Your task to perform on an android device: Open Google Recorder app, Rename the Wednesday at 3:29 PM recording title to My voice
Image 0: 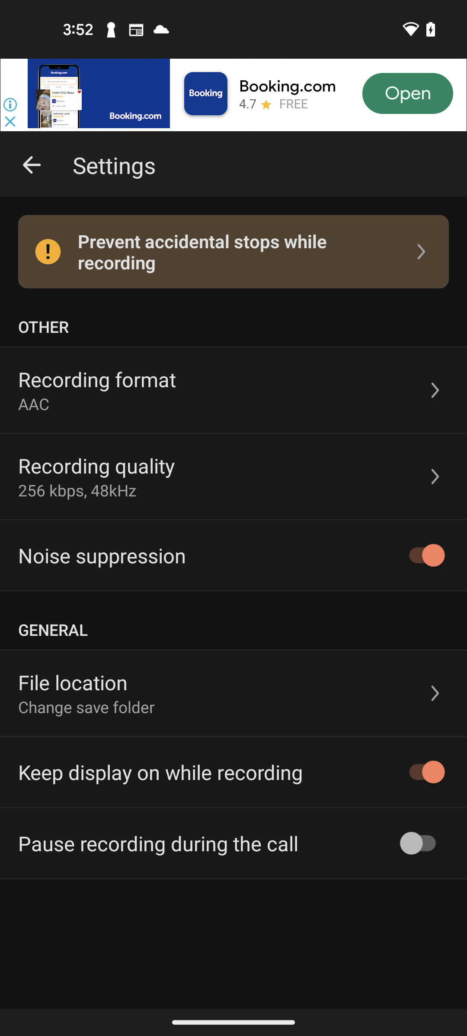
Open Google Recorder app
Step 0: open app "Recorder"
Image 1: 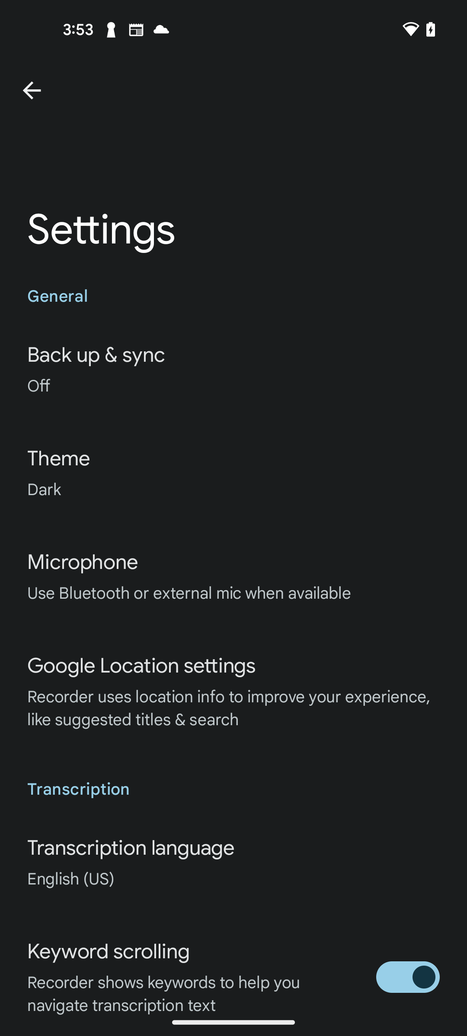
Go back to previous page
Step 1: press back button
Image 2: 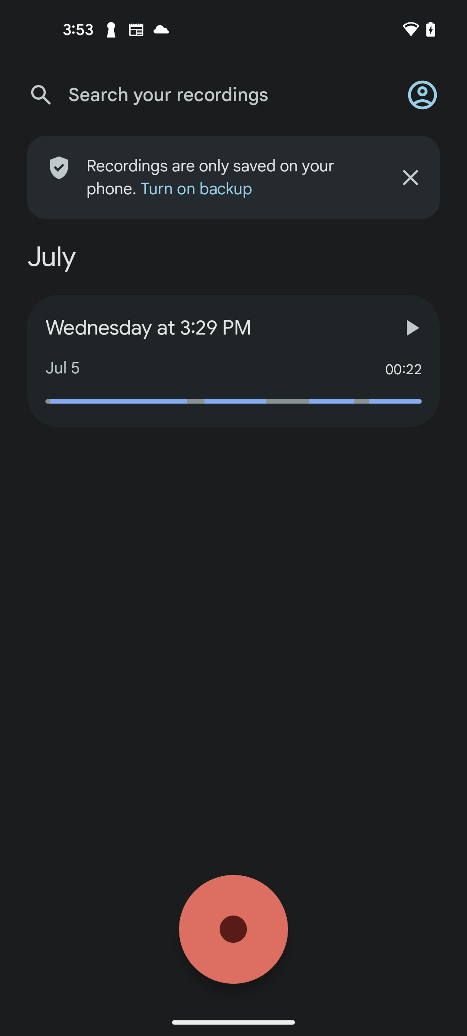
Click on the Wednesday at 3:29 PM recording
Step 2: click (215, 328)
Image 3: 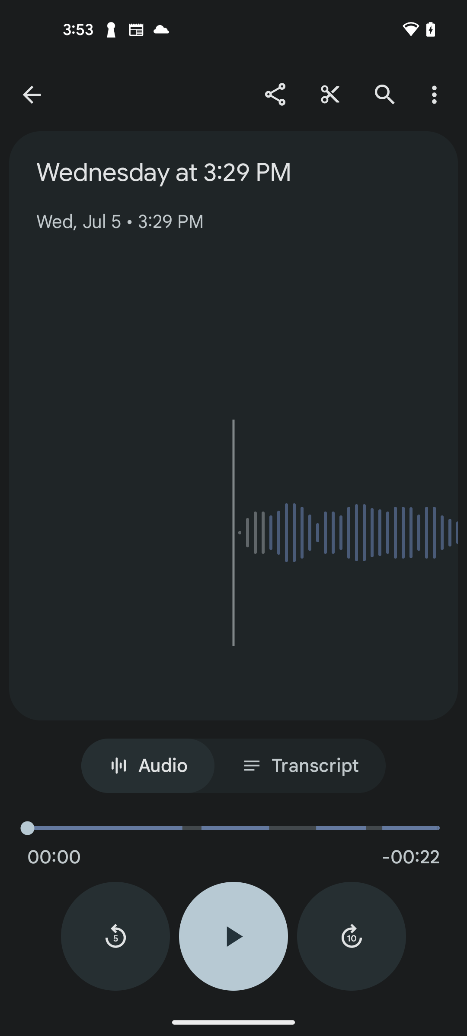
Click on the Recording title
Step 3: click (233, 181)
Image 4: 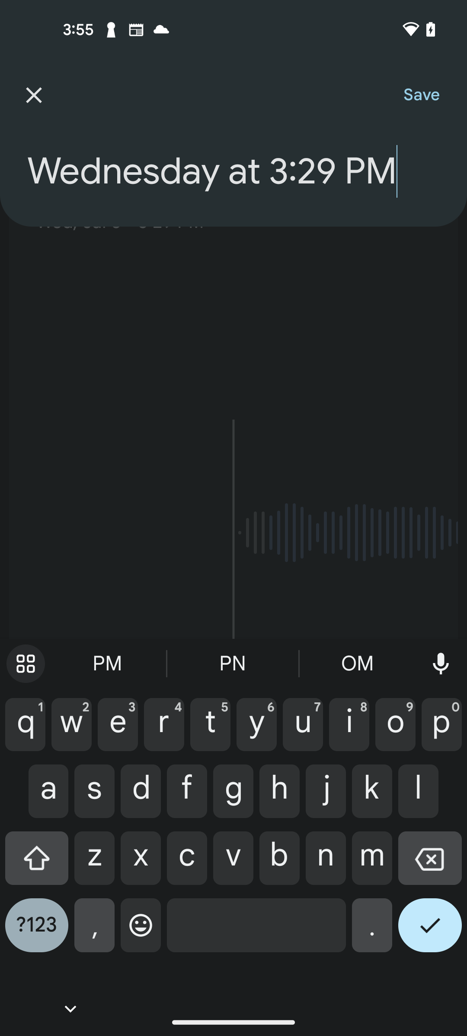
Click on the back button to remove current title
Step 4: click (411, 857)
Image 5: 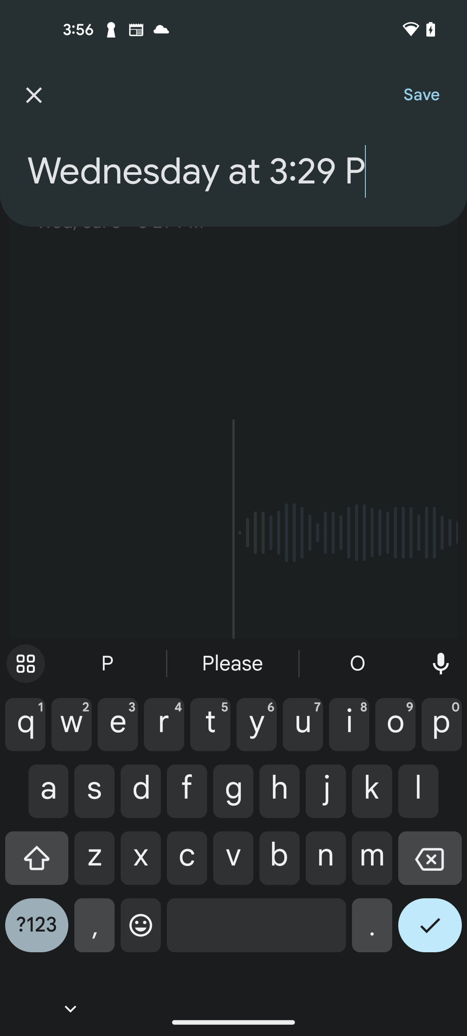
Click on the back button to remove current title
Step 5: click (411, 857)
Image 6: 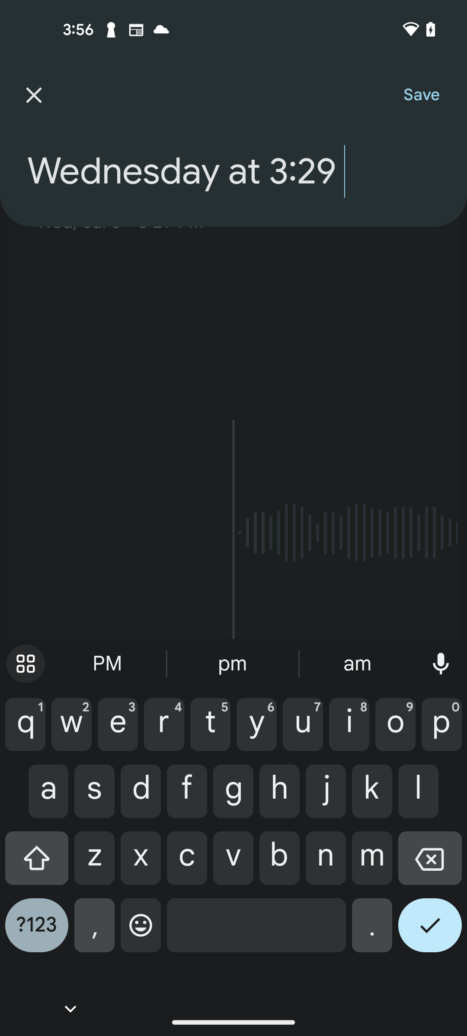
Click on the back button to remove current title
Step 6: click (411, 857)
Image 7: 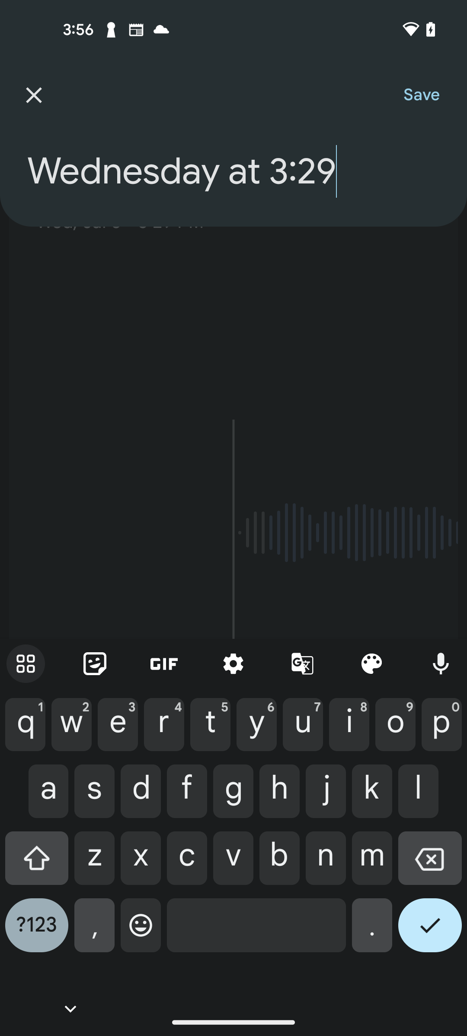
Click on the back button to remove current title
Step 7: click (411, 857)
Image 8: 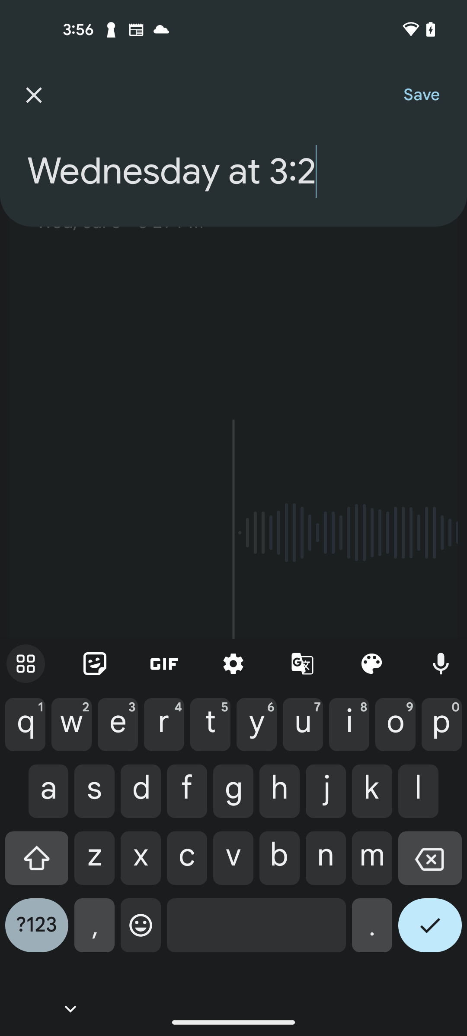
Click on the back button to remove current title
Step 8: click (411, 857)
Image 9: 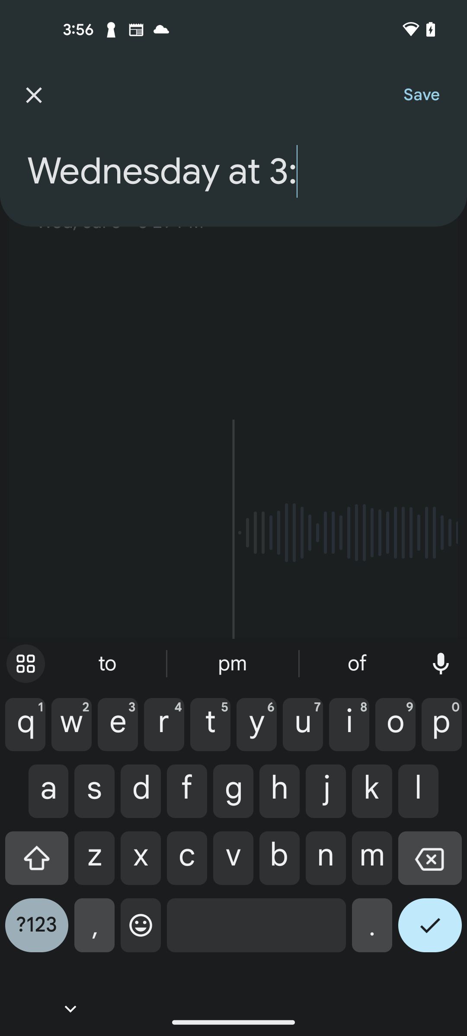
Click on the back button to remove current title
Step 9: click (411, 857)
Image 11: 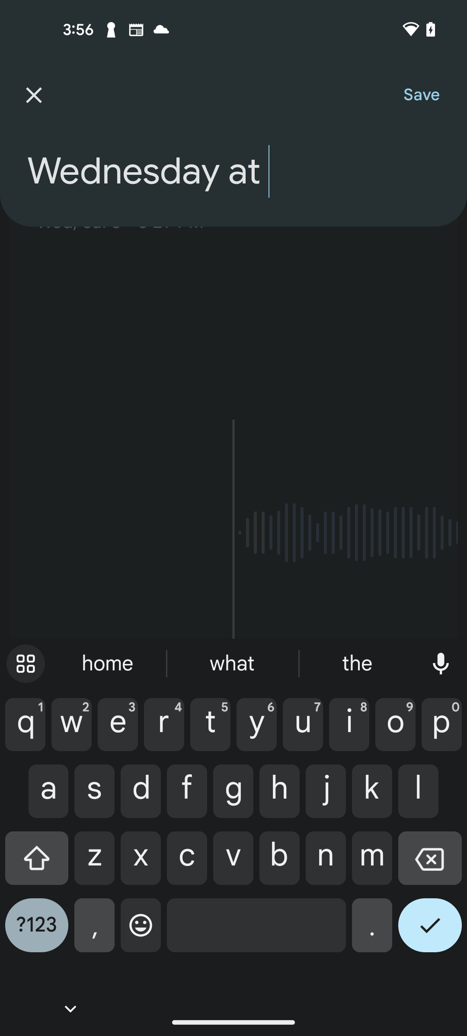
Click on the back button to remove current title
Step 11: click (411, 857)
Image 12: 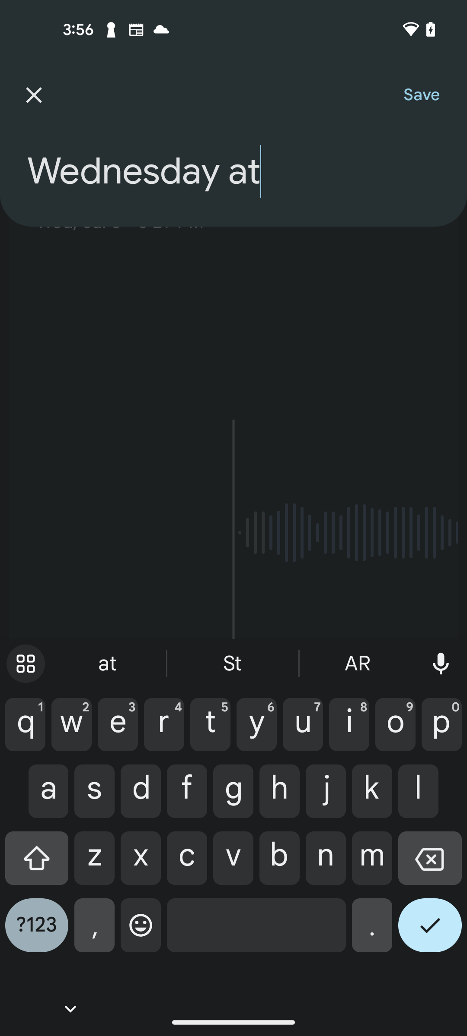
Click on the back button to remove current title
Step 12: click (411, 857)
Image 13: 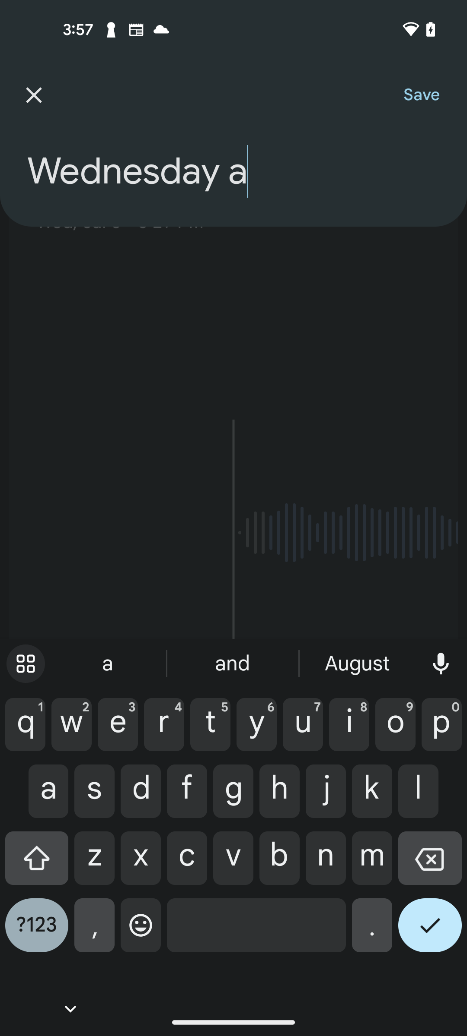
Click on the back button to remove current title
Step 13: click (411, 857)
Image 14: 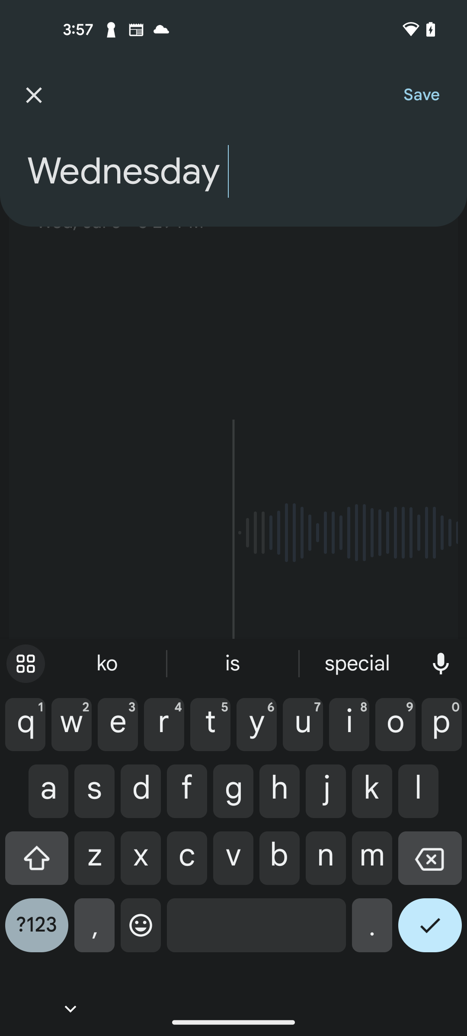
Click on the back button to remove current title
Step 14: click (411, 857)
Image 16: 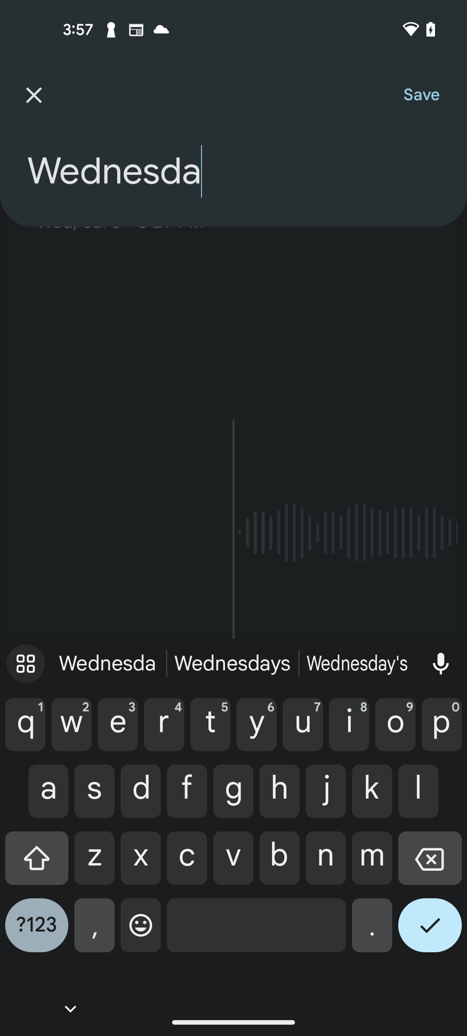
Click on the back button to remove current title
Step 16: click (411, 857)
Image 17: 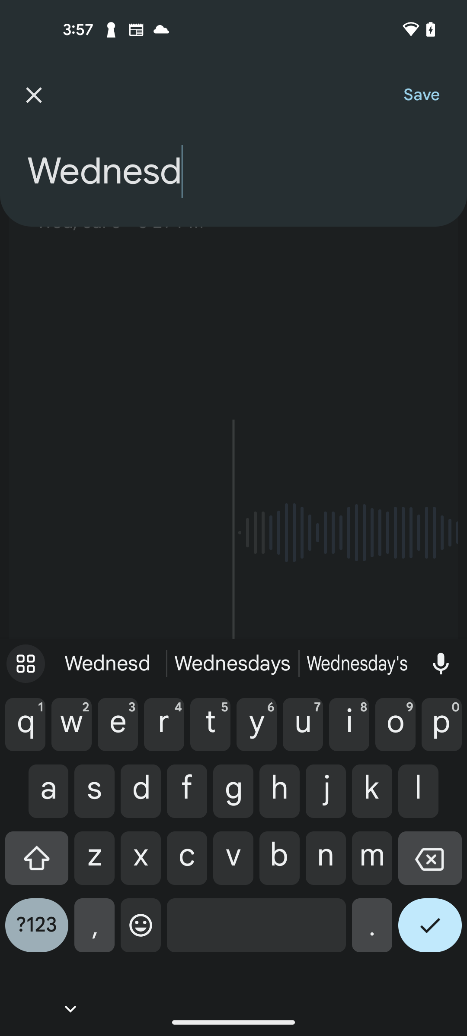
Click on the back button to remove current title
Step 17: click (411, 857)
Image 18: 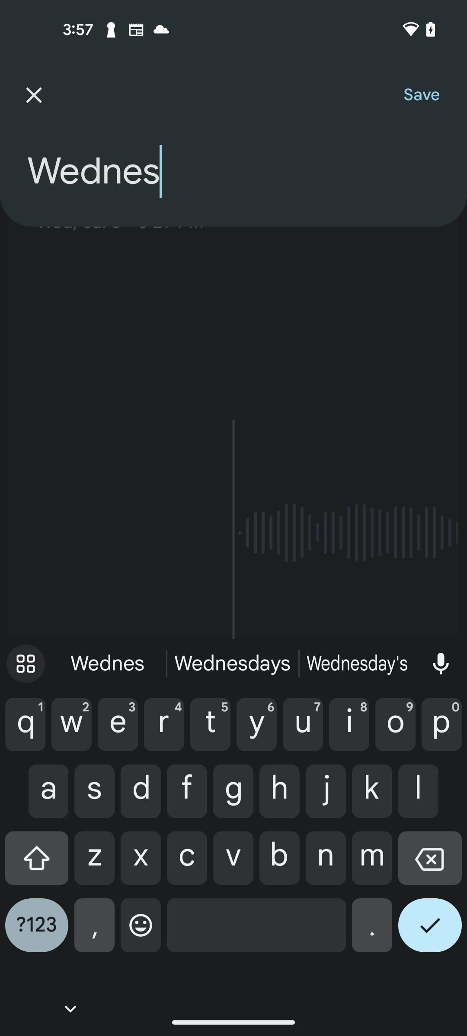
Click on the back button to remove current title
Step 18: click (411, 857)
Image 19: 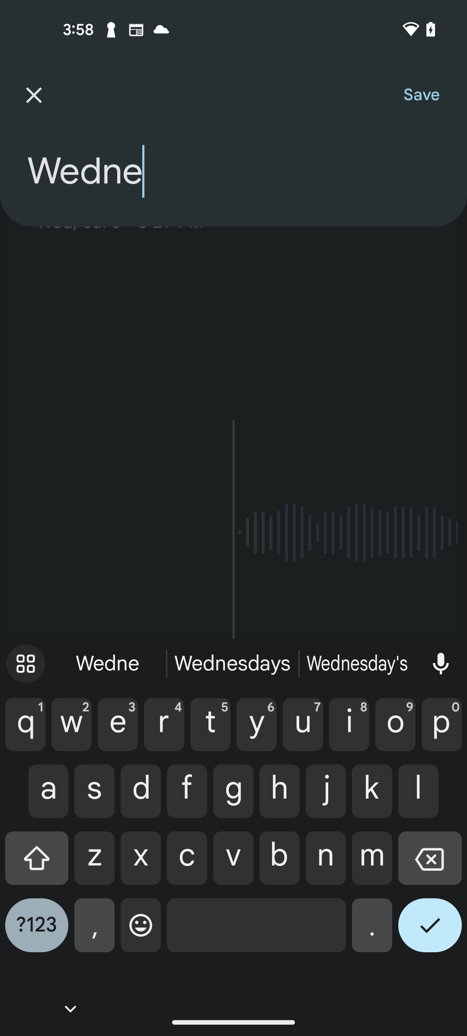
Click on the back button to remove current title
Step 19: click (411, 857)
Image 21: 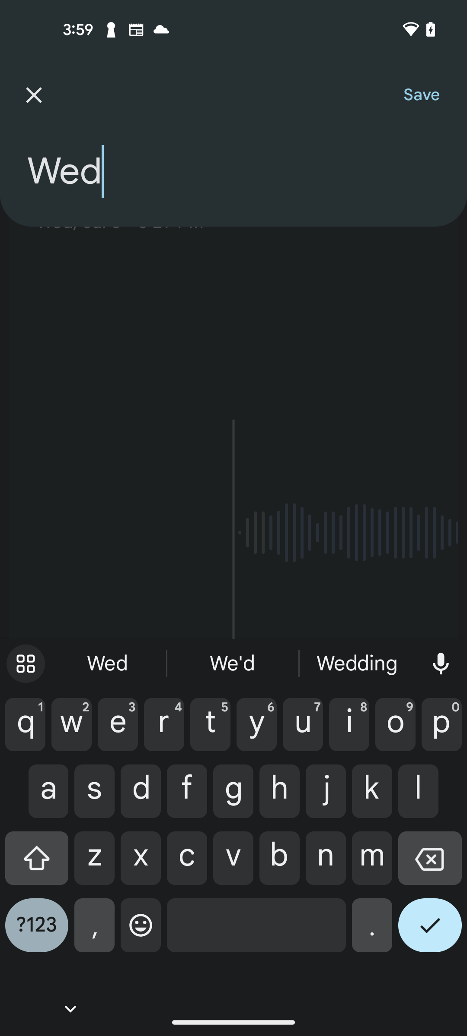
Click on the back button to remove current title
Step 21: click (411, 857)
Image 22: 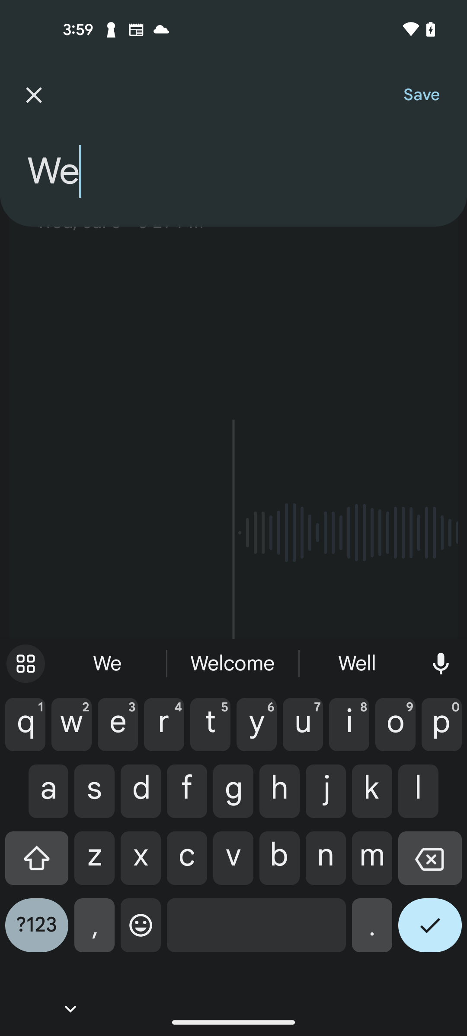
Click on the back button to remove current title
Step 22: click (411, 857)
Image 23: 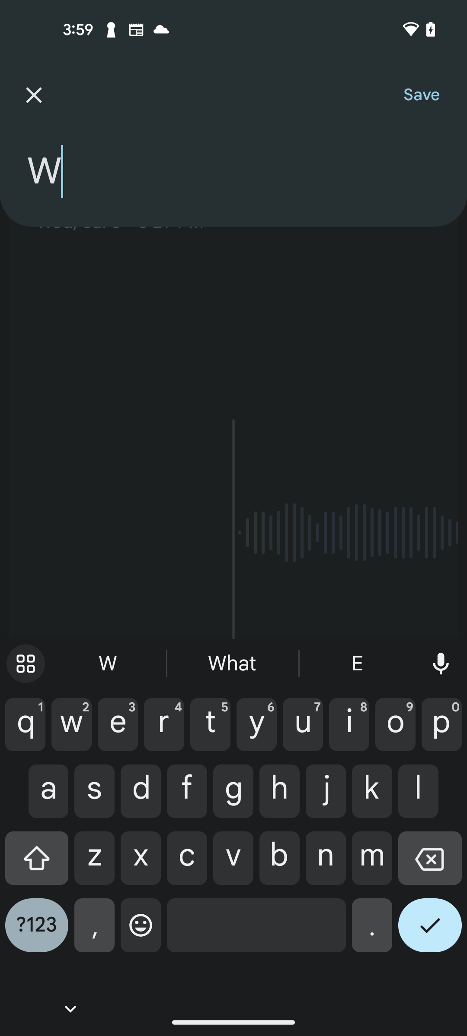
Click on the back button to remove current title
Step 23: click (411, 857)
Image 24: 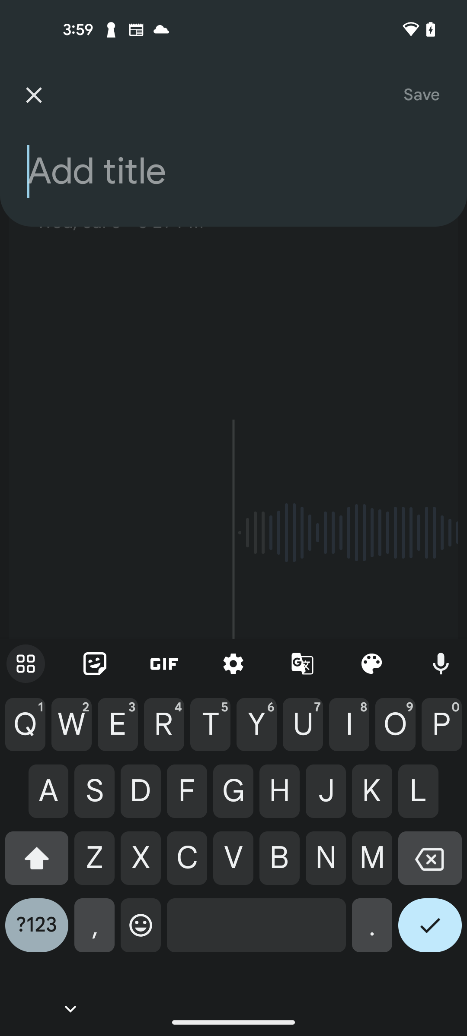
Input the title of My voice
Step 24: type "My voice"
Image 25: 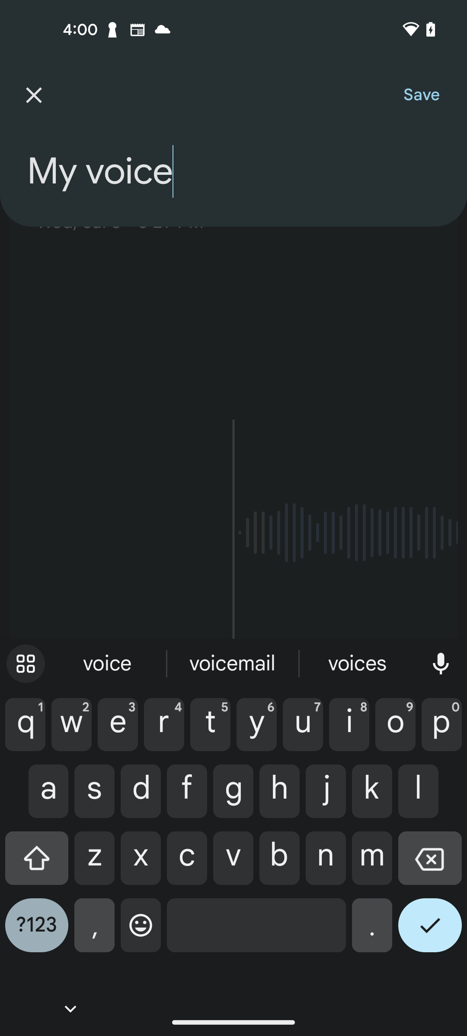
Click on the Check icon at the bottom right of the screen
Step 25: click (430, 932)